Your task to perform on an android device: In the Sleep monitor app, I want to listen to the Relaxing Piano meditation in order to make peace of mind.
Image 0: 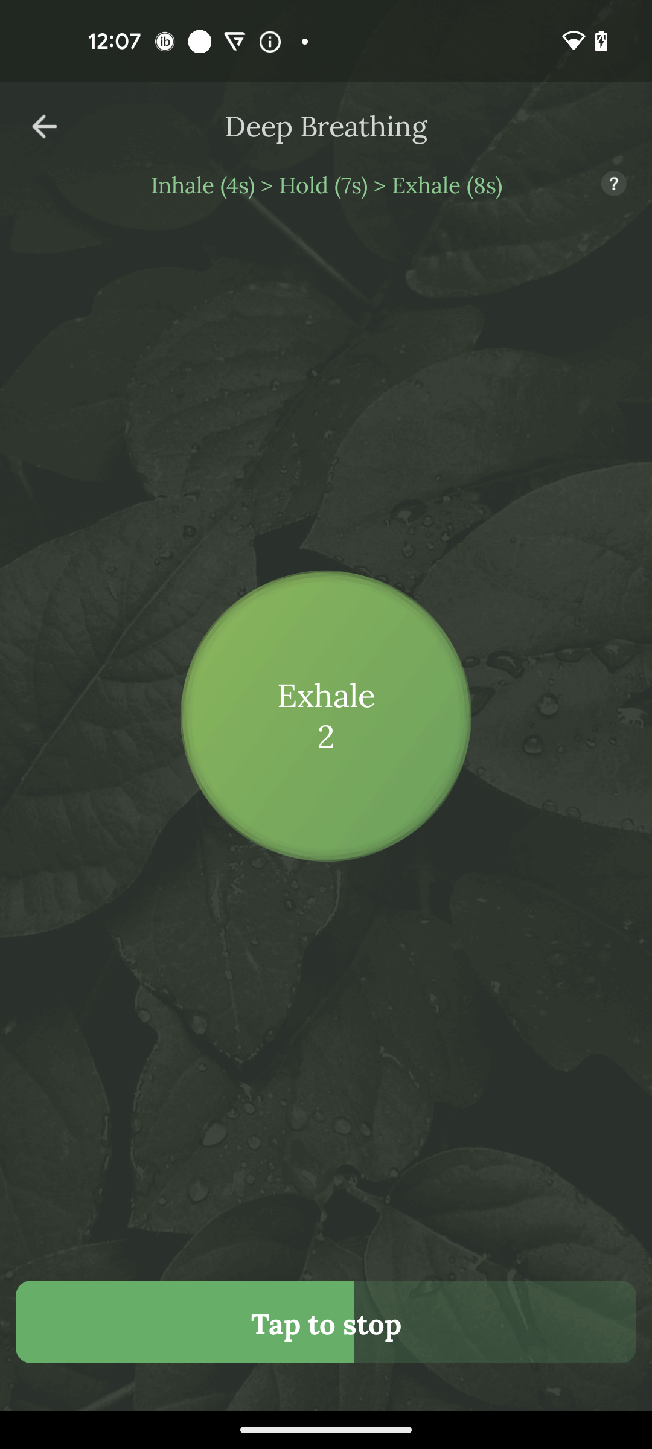
Go back to the previous page
Step 0: press back button
Image 1: 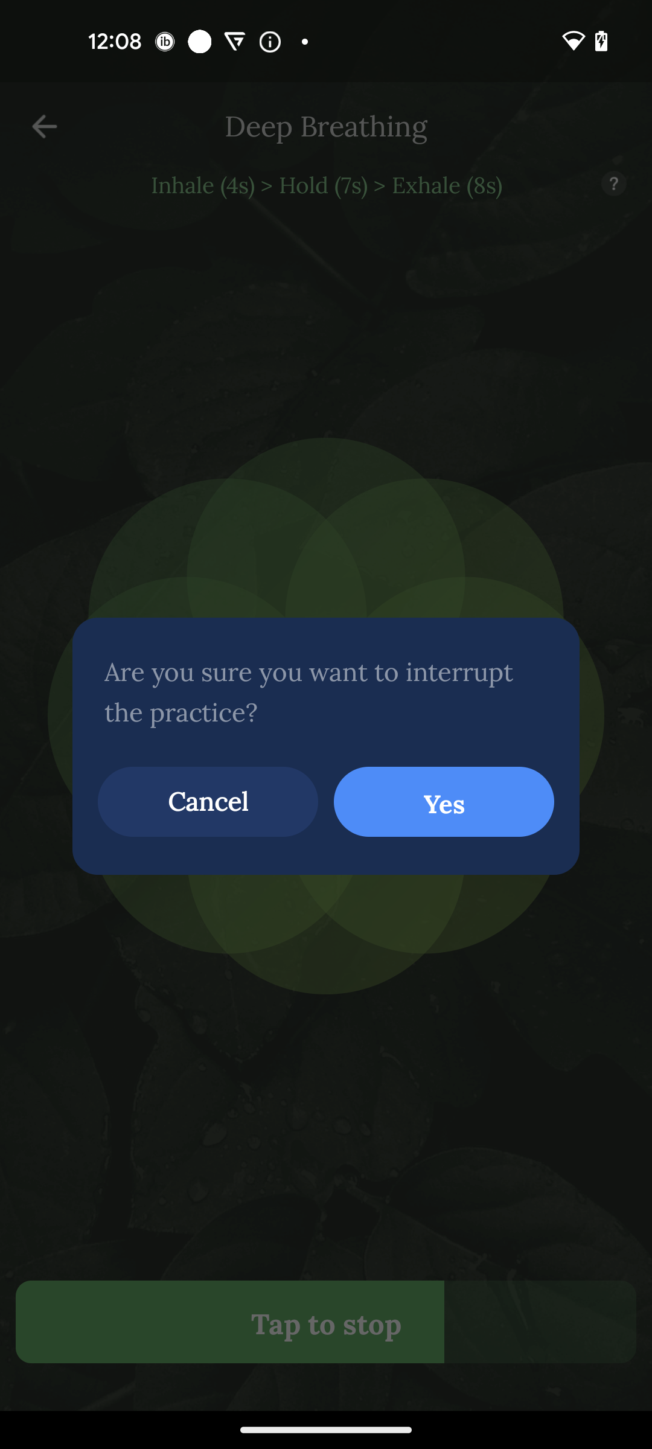
Click on the Yes option
Step 1: click (443, 801)
Image 2: 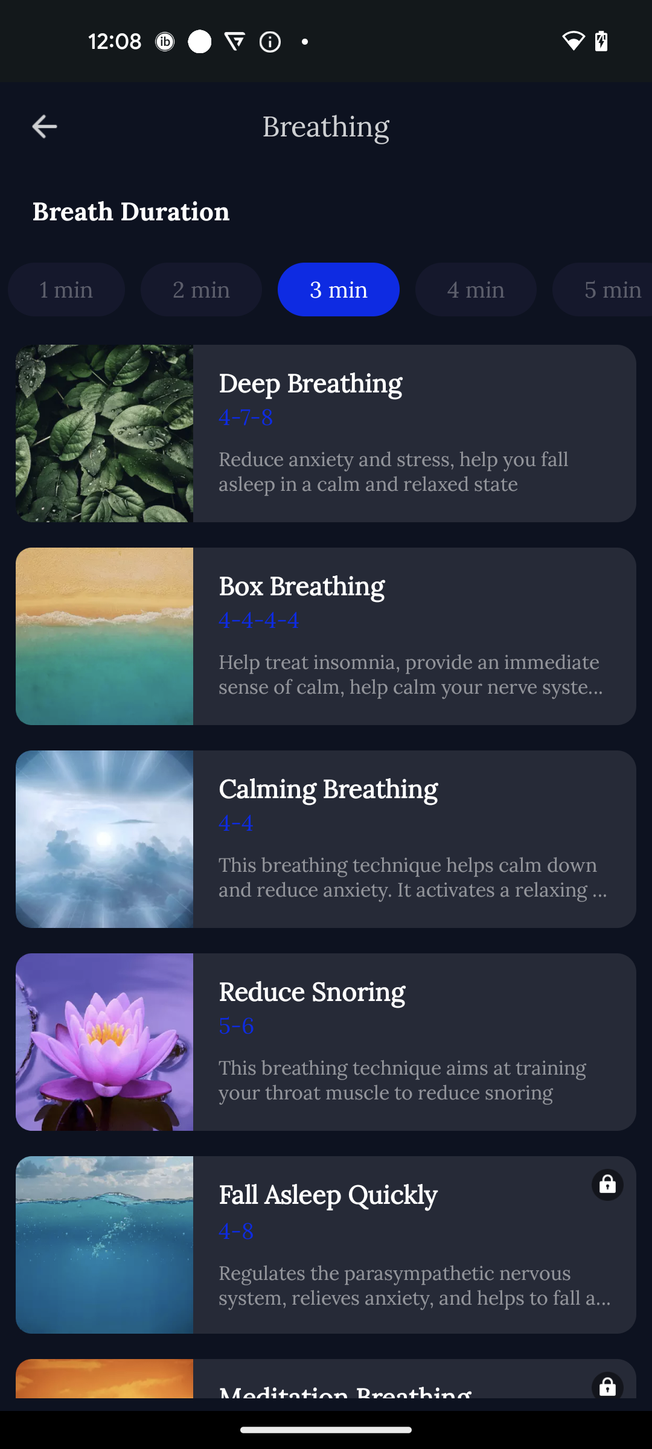
Go back to the previous page
Step 2: press back button
Image 3: 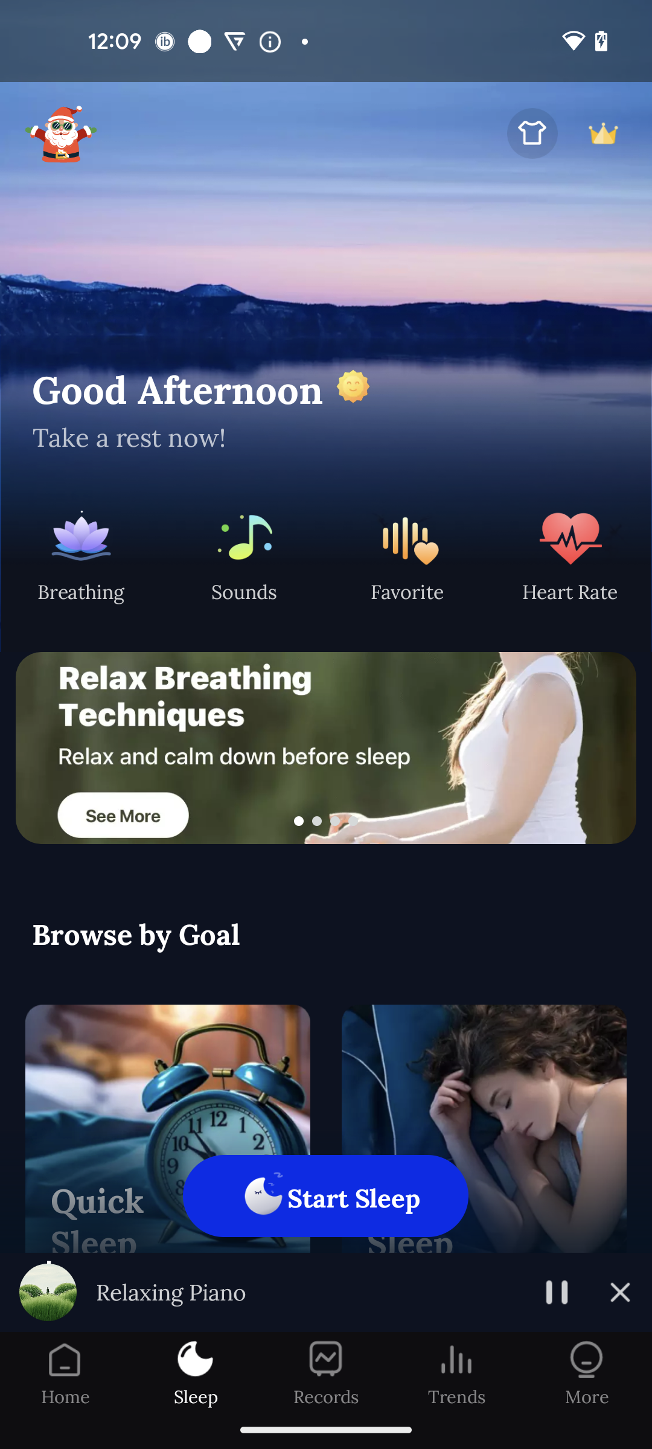
Click on the Sounds category
Step 3: click (231, 560)
Image 4: 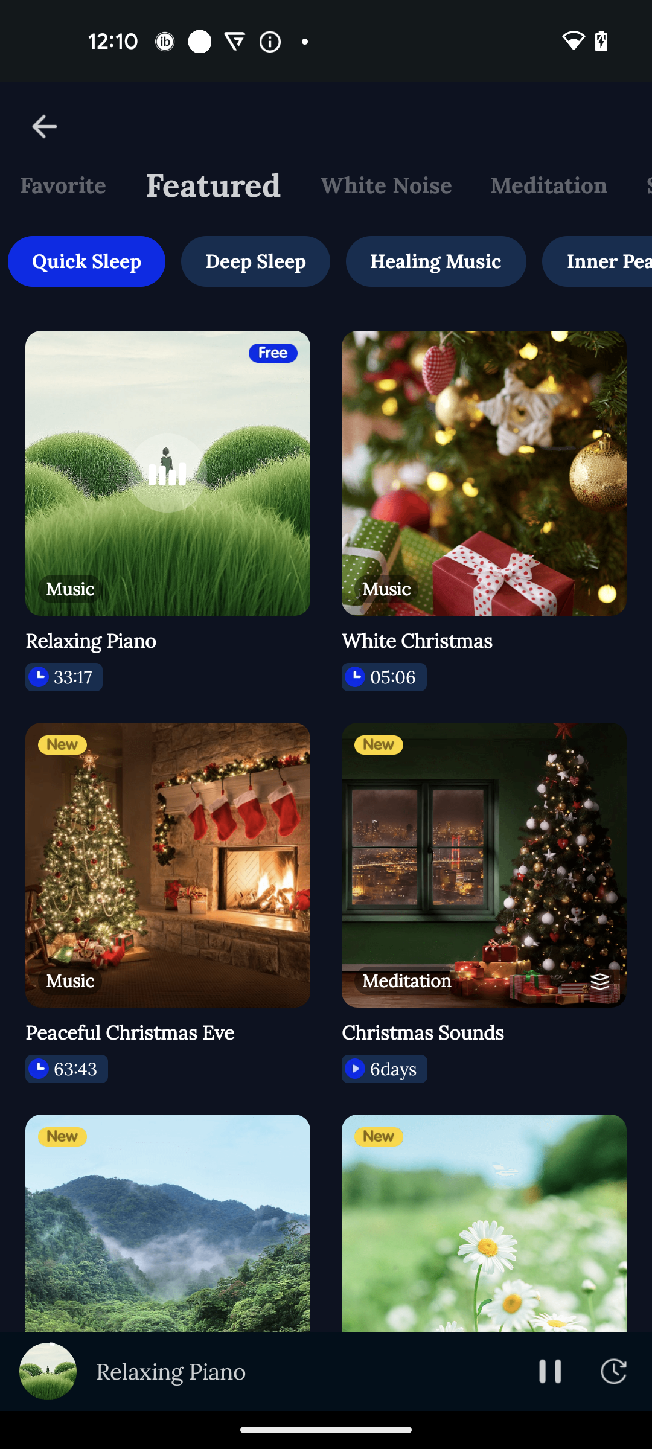
Click on the Relaxing Piano
Step 4: click (182, 533)